Your task to perform on an android device: Open settings from the top left overflow button and click on the checkbox Vibrate on reminder notification
Image 0: 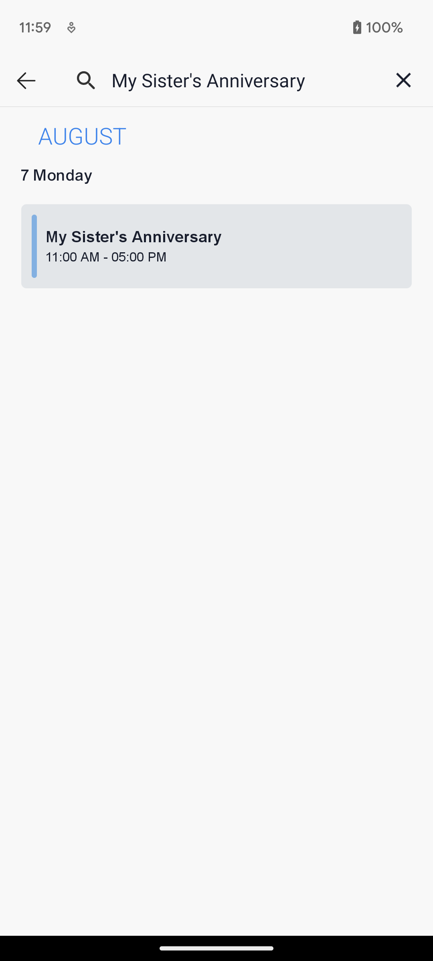
Go back to the previous page
Step 0: press back button
Image 1: 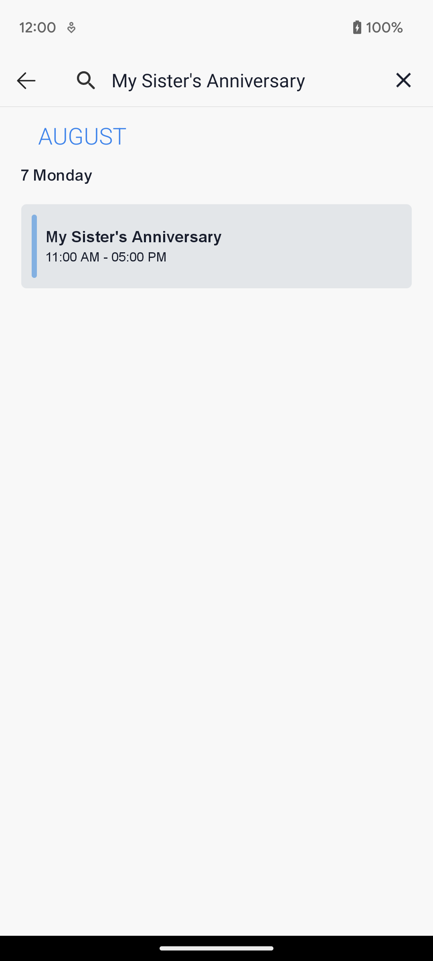
Go back to the previous page
Step 1: press back button
Image 2: 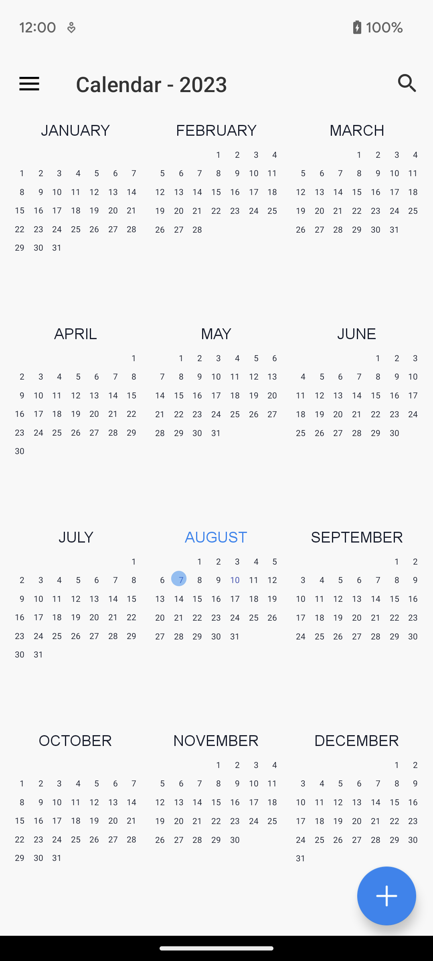
Click on the overflow button at the top left corner of the screen 
Step 2: click (29, 83)
Image 3: 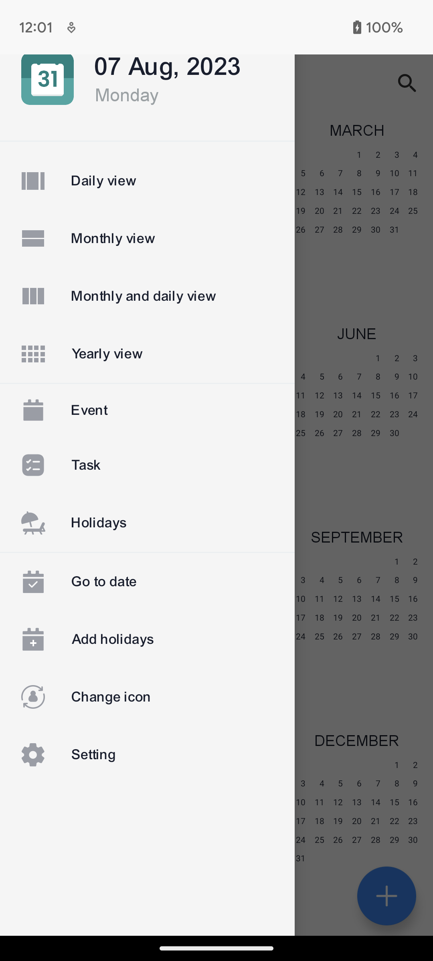
Click on the settings option to open settings
Step 3: click (183, 754)
Image 4: 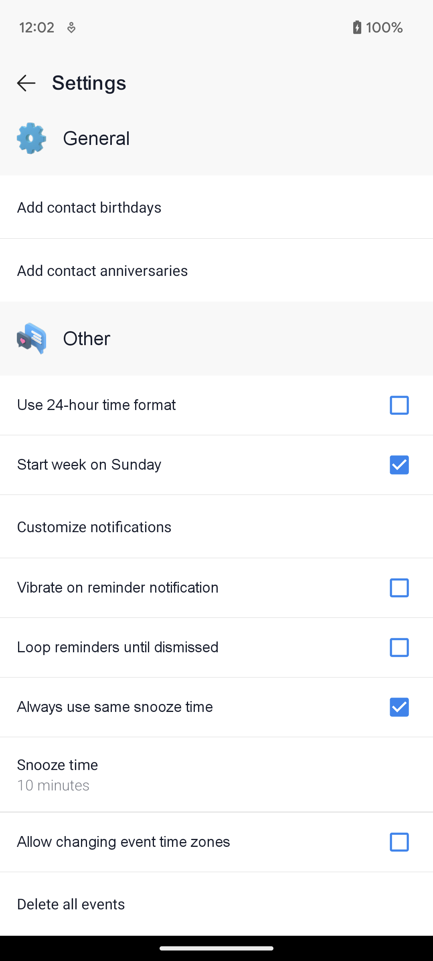
Click on the checkbox of Vibrate on reminder notification
Step 4: click (216, 588)